Your task to perform on an android device: Adidas is my favorite brand, so look at running shoes for women with Adidas under the brand filter in the JD app.
Image 0: 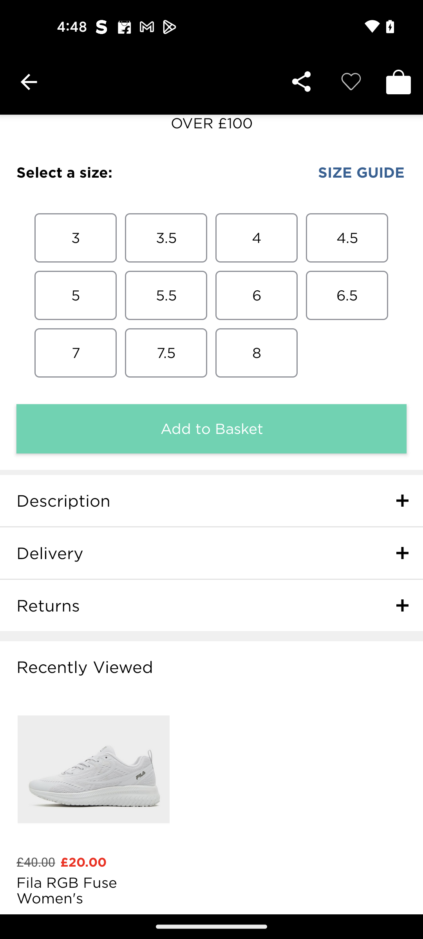
Go back to the previous screen
Step 0: press back button
Image 1: 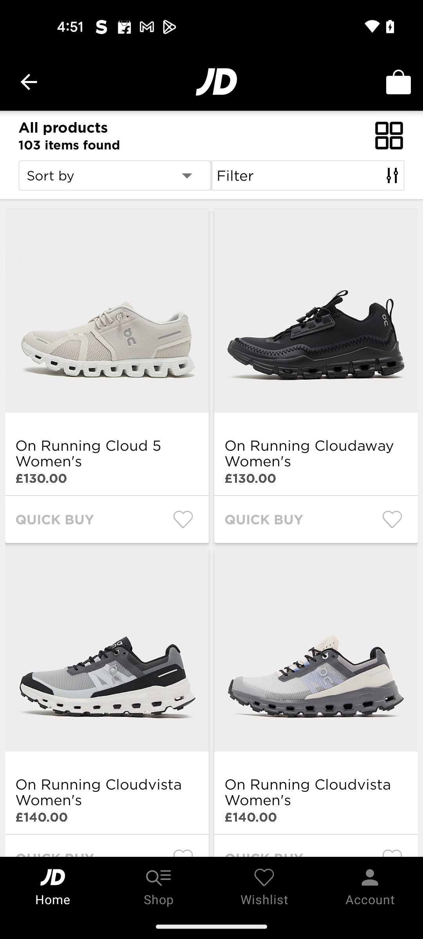
Go to the Filter section
Step 1: click (308, 175)
Image 4: 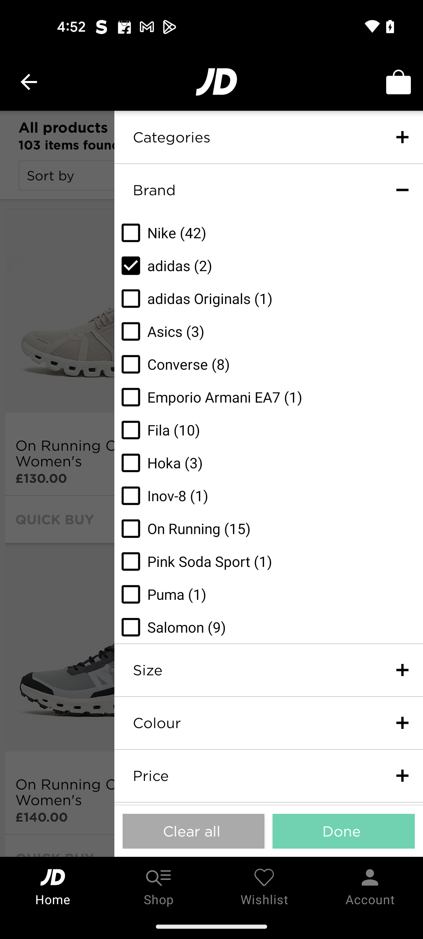
Click on the Done button
Step 4: click (343, 831)